Your task to perform on an android device: Now I would like to view other shoe types from the same brand. Compare the price of other shoes in the Amazon app.
Image 0: 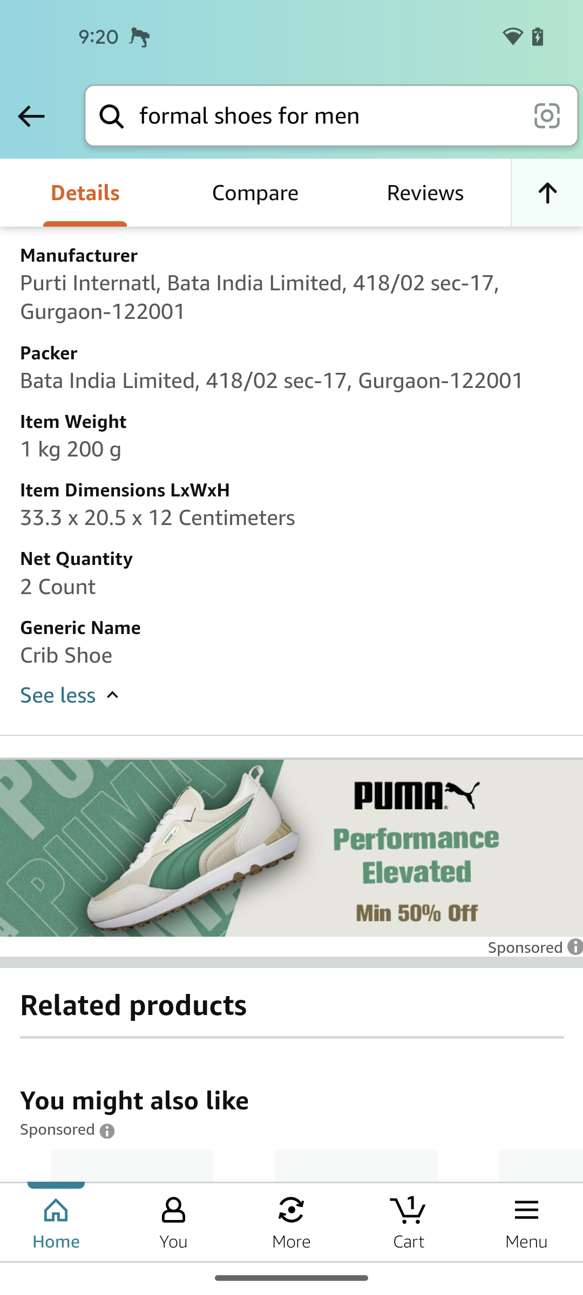
Click on the Compare at the top of the screen
Step 0: click (255, 193)
Image 1: 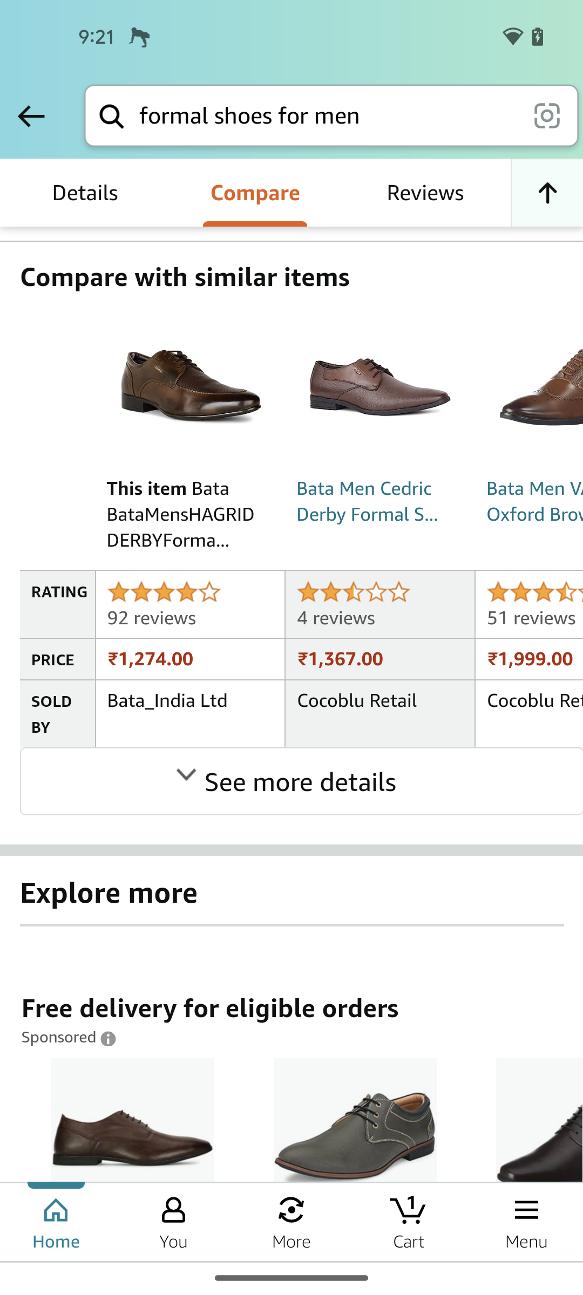
Swipe left the comparison table
Step 1: scroll right